Your task to perform on an android device: I forgot to add my friend Natalia Larson's email address to the meeting, so on the Webex app, edit the "EMPLOYMENT FAIR EVENT" meeting and add my friend's email address, natalie.larson1998@gmail.com.
Image 0: 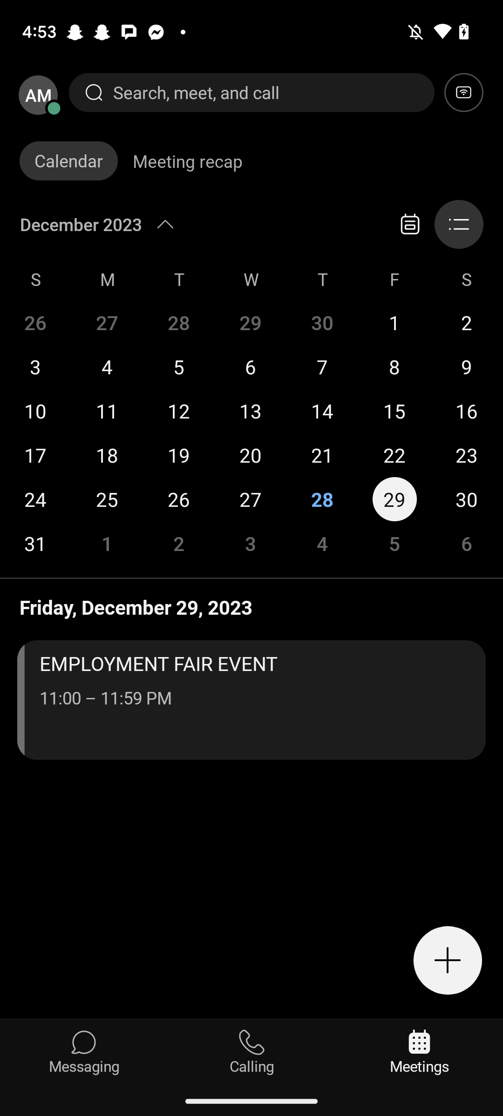
Click on the "EMPLOYMENT FAIR EVENT" tab.
Step 0: click (158, 663)
Image 1: 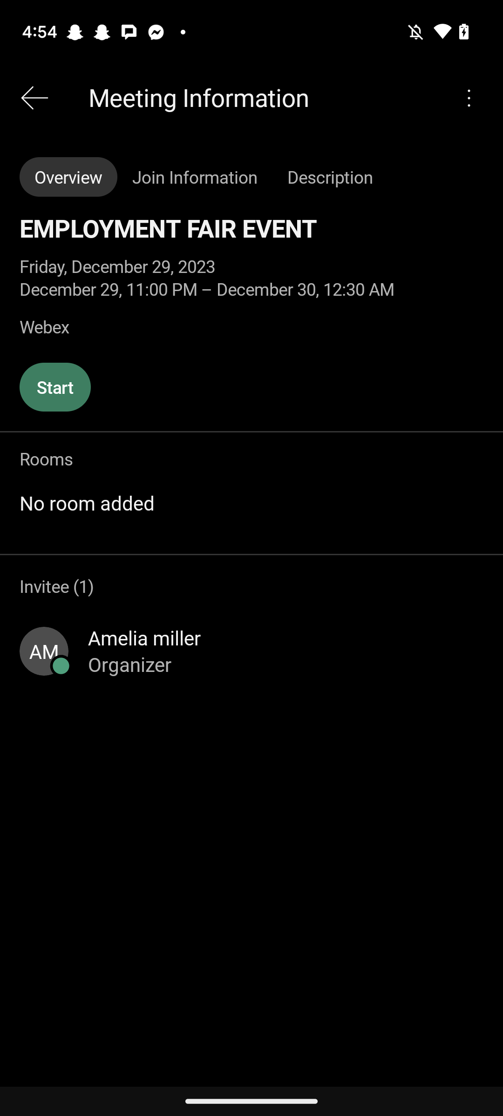
Click on the Three dots at the top right corner of the screen.
Step 1: click (469, 98)
Image 2: 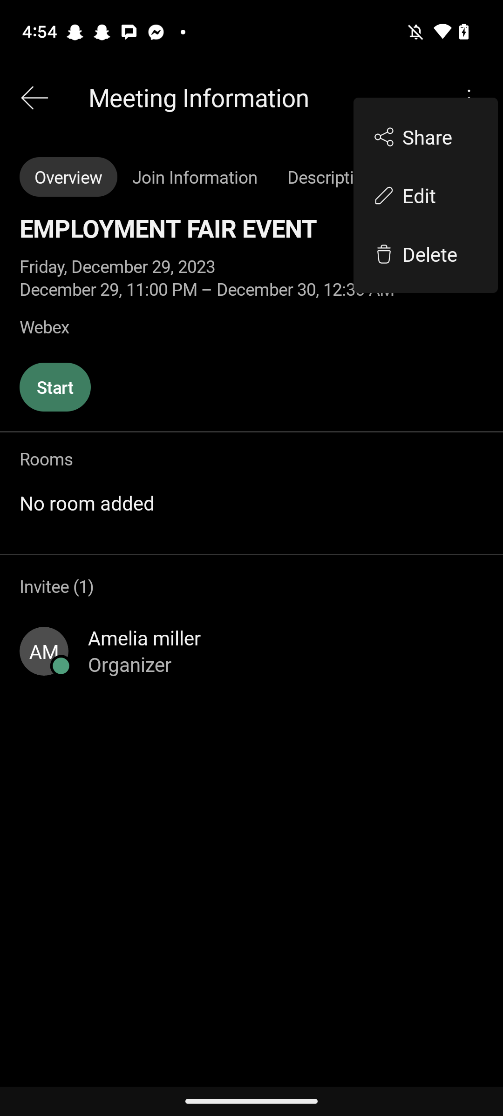
Click on the Edit button.
Step 2: click (395, 198)
Image 3: 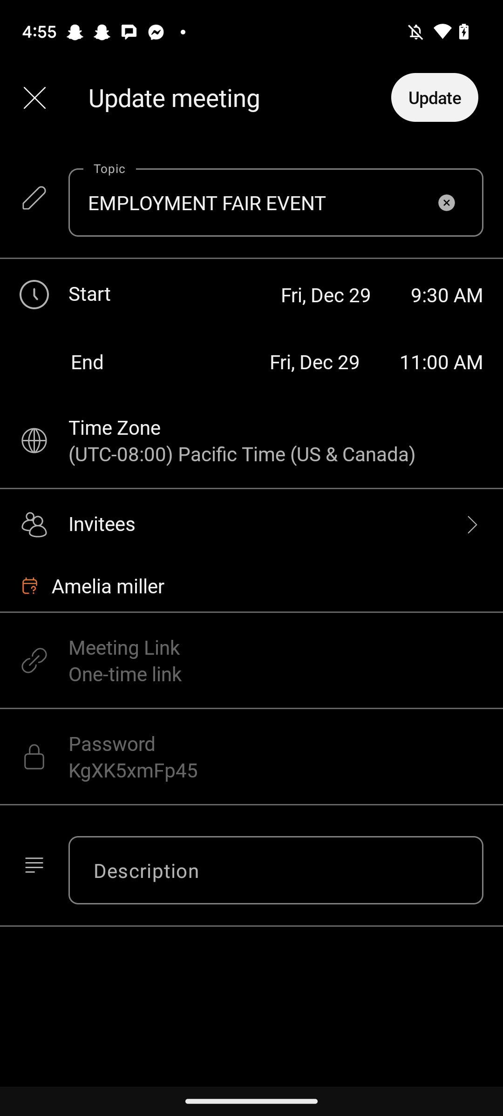
Click on the "Invitees" tab.
Step 3: click (102, 523)
Image 4: 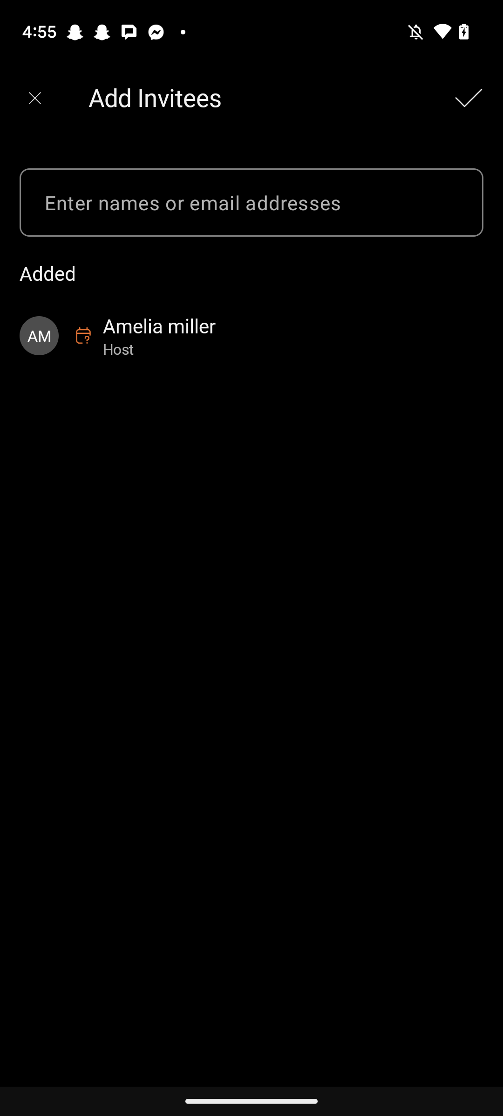
Click on the Input box.
Step 4: click (193, 202)
Image 5: 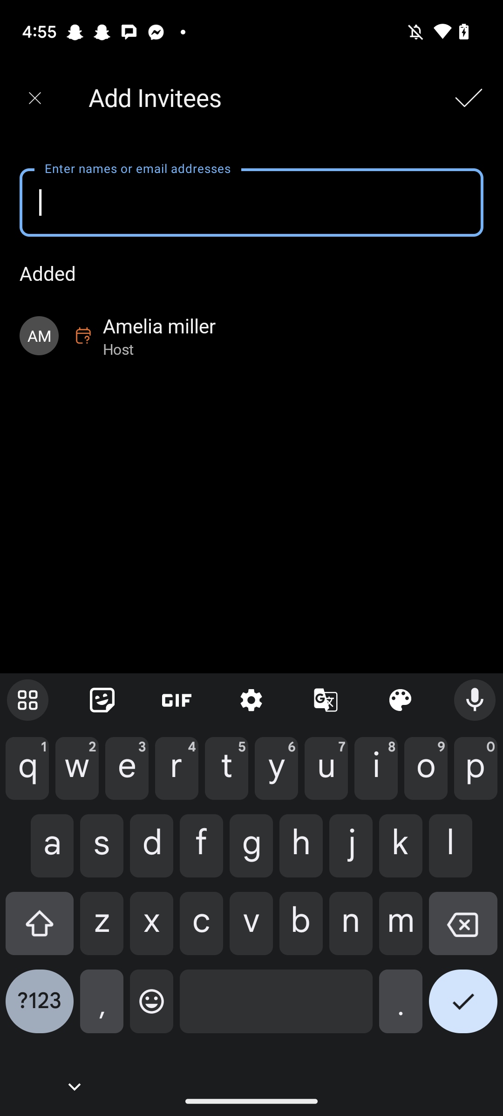
Type email address "natalie.larson1998@gmail.com" in the input box.
Step 5: type "natalie.larson1998@gmail.com"
Image 6: 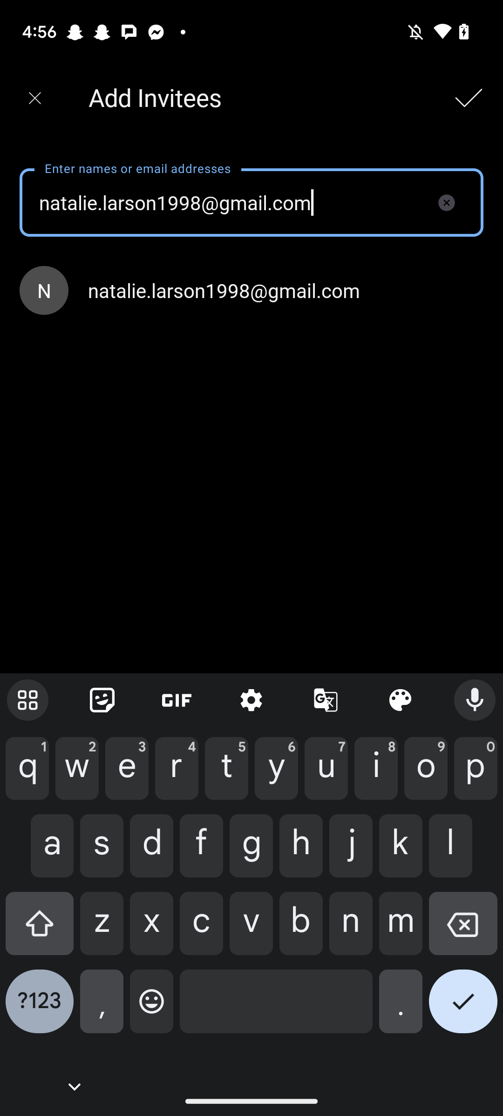
Click on the tab natalie.larson1998@gmail.com.
Step 6: click (224, 290)
Image 7: 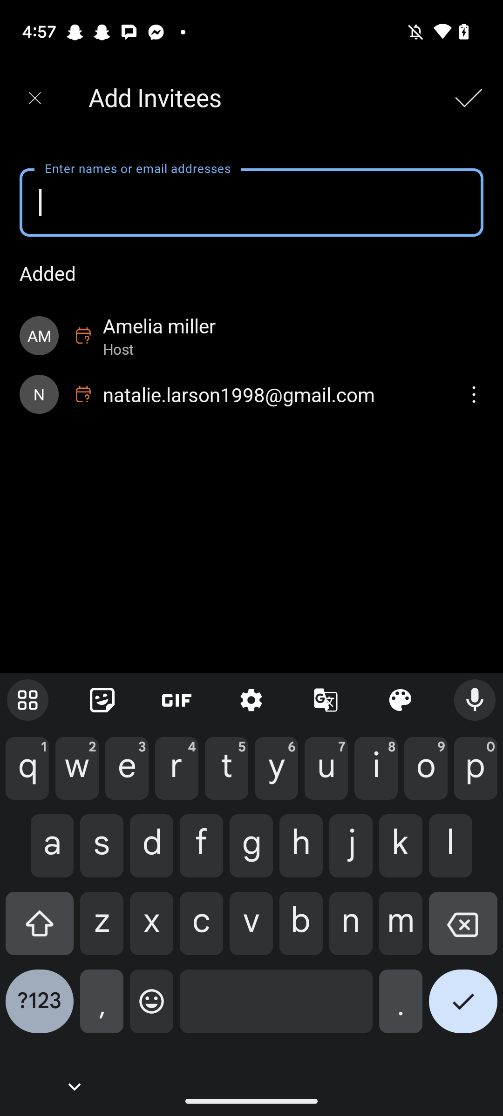
Click on the right tick icon at the top right corner of the screen.
Step 7: click (469, 98)
Image 8: 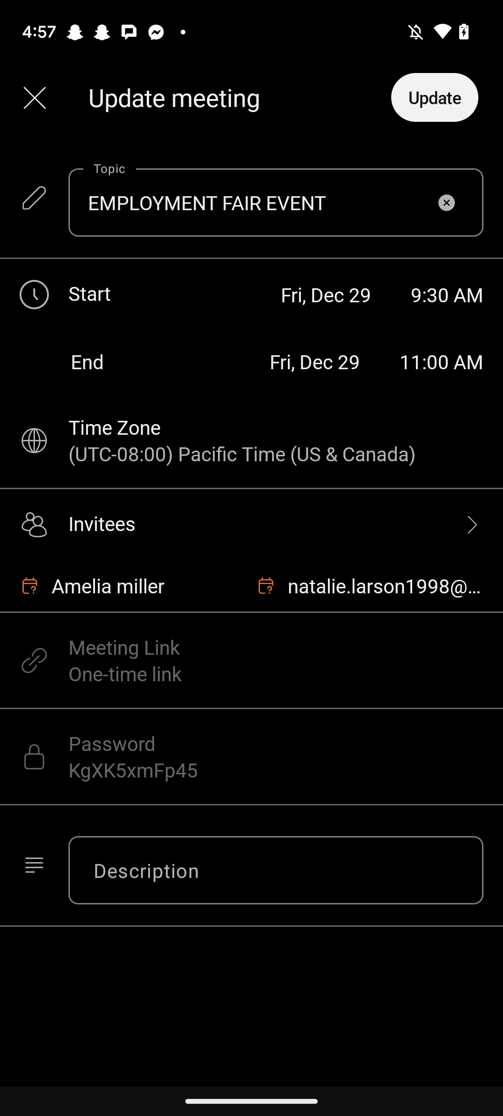
Click on the Update button at the top right corner of the screen.
Step 8: click (435, 97)